Your task to perform on an android device: View the organic rancher ground beef, 93% lean meat, on the Ubuy app.
Image 0: 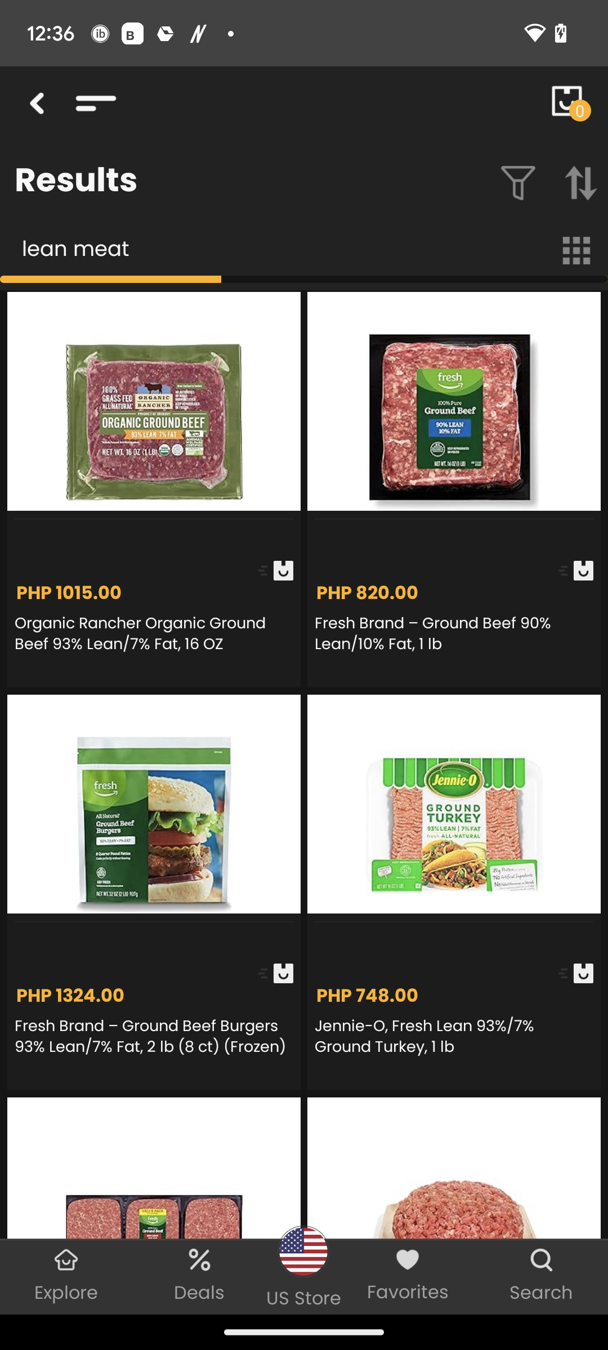
Click on the first image on the left side of the screen.
Step 0: click (115, 430)
Image 1: 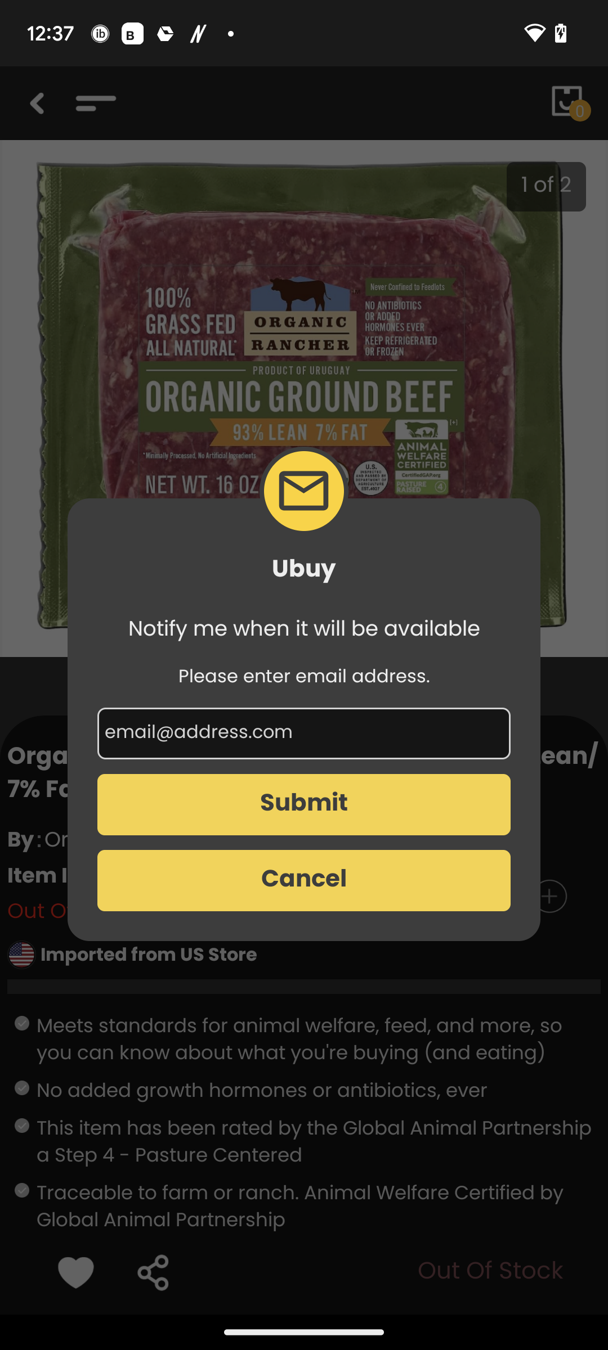
Click on the first image on the left side of the screen.
Step 1: click (304, 880)